Your task to perform on an android device: Open Tripadvisor app & find the attraction place DLF Cyberhub
Image 0: 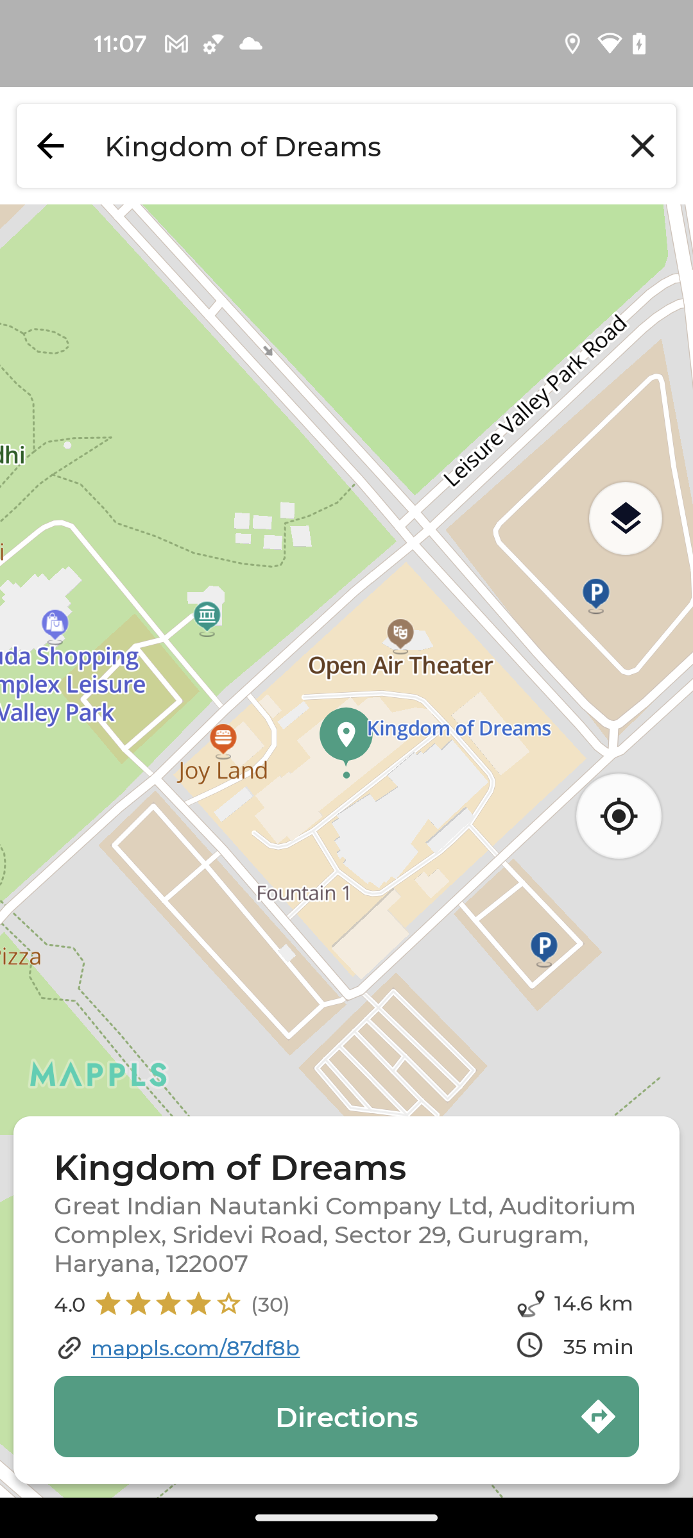
open the Tripadvisor app
Step 0: open app "Tripadvisor"
Image 1: 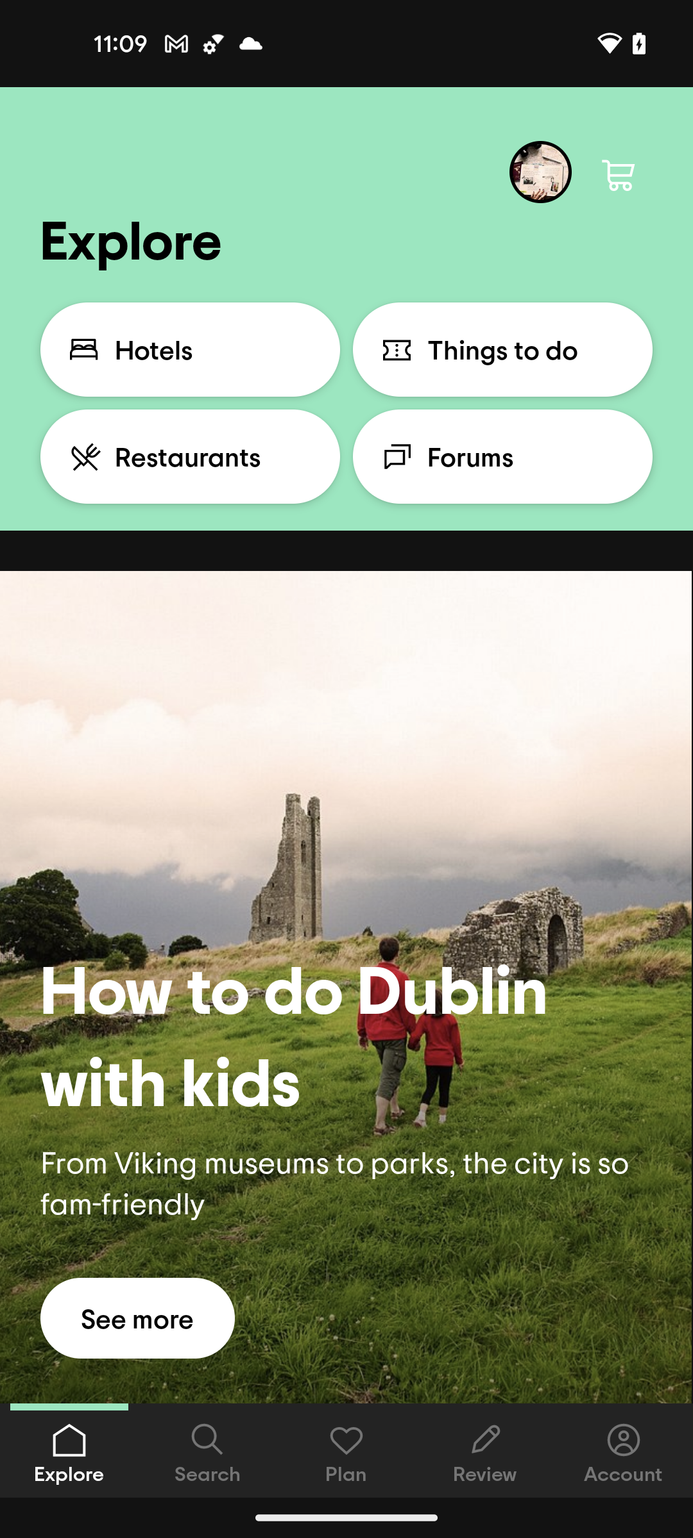
click on the search icon at the bottom of the screen
Step 1: click (208, 1450)
Image 2: 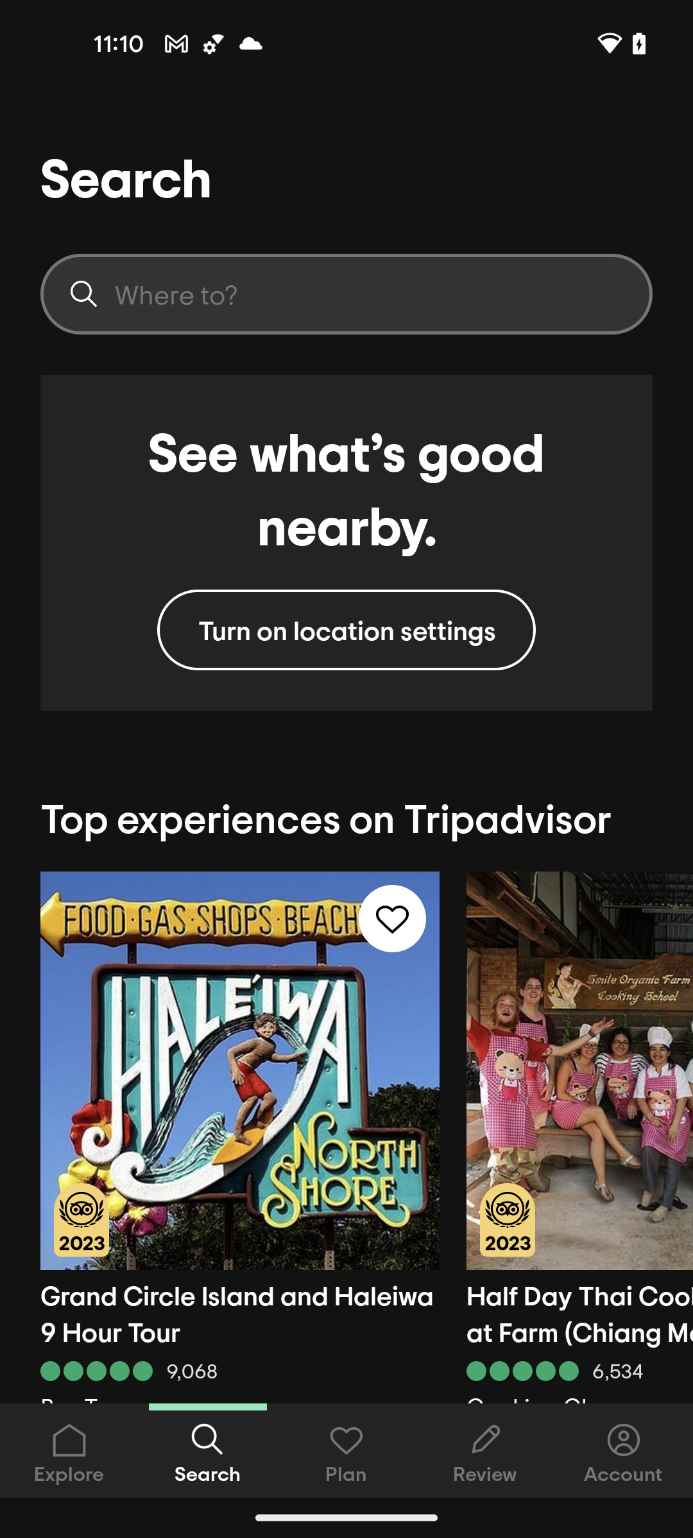
click on the search bar at the top of the screen
Step 2: click (380, 294)
Image 3: 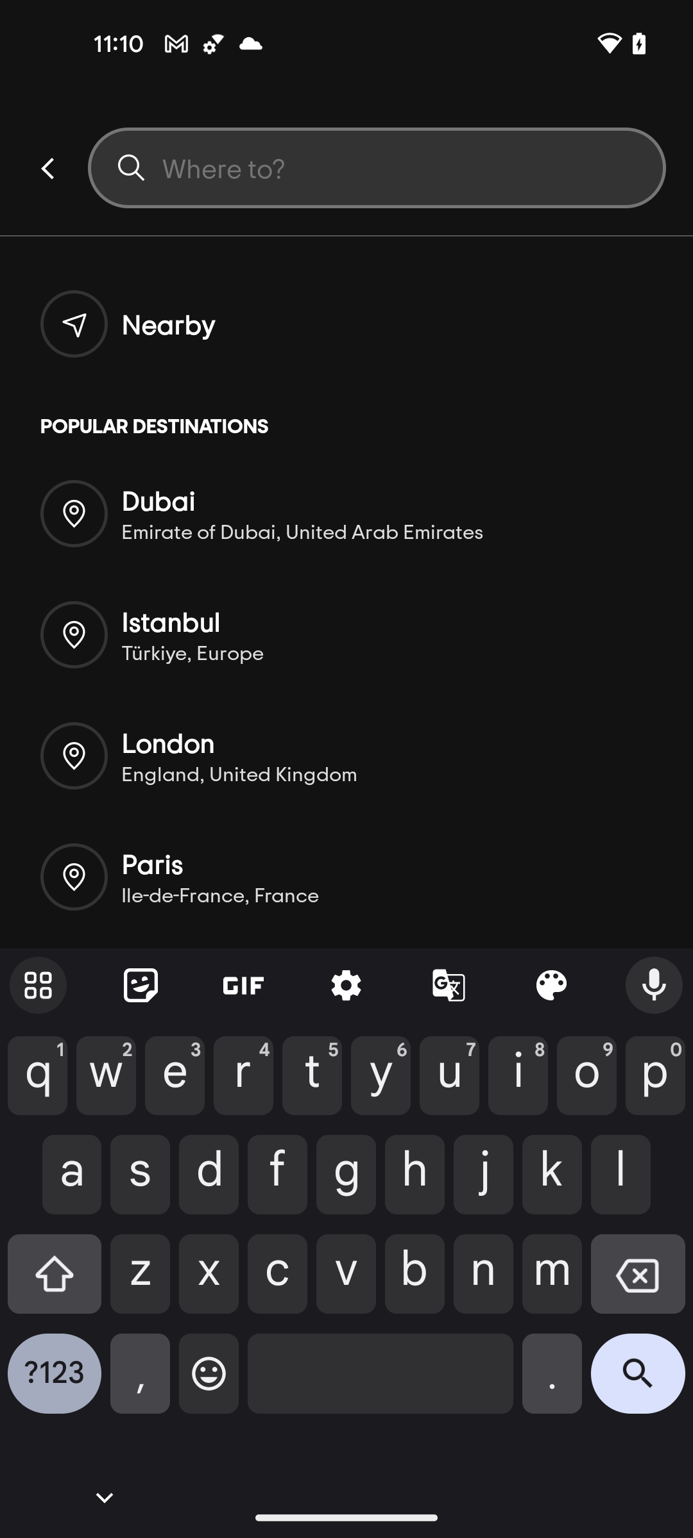
enter the place name DLF Cyberhub
Step 3: type "DLF Cyberhub"
Image 4: 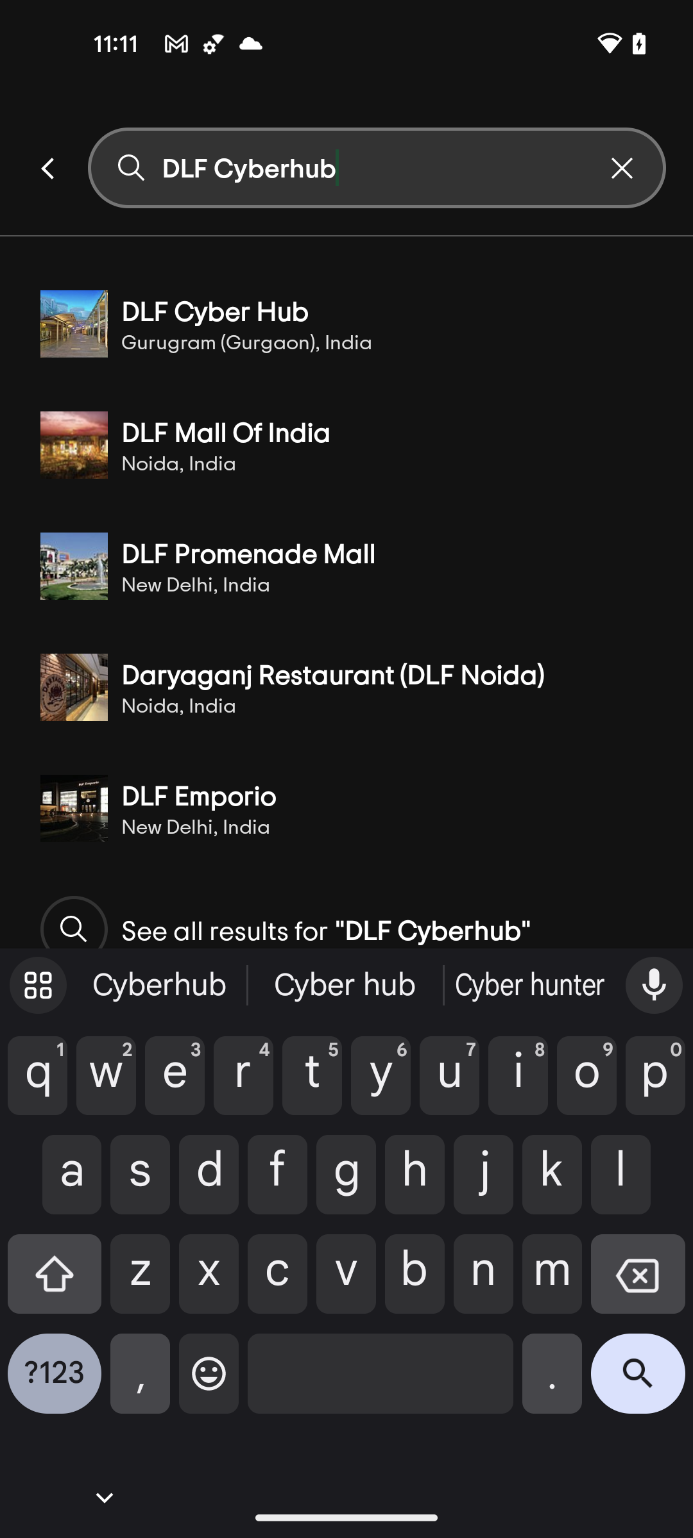
select the first place from the suggestions
Step 4: click (353, 311)
Image 5: 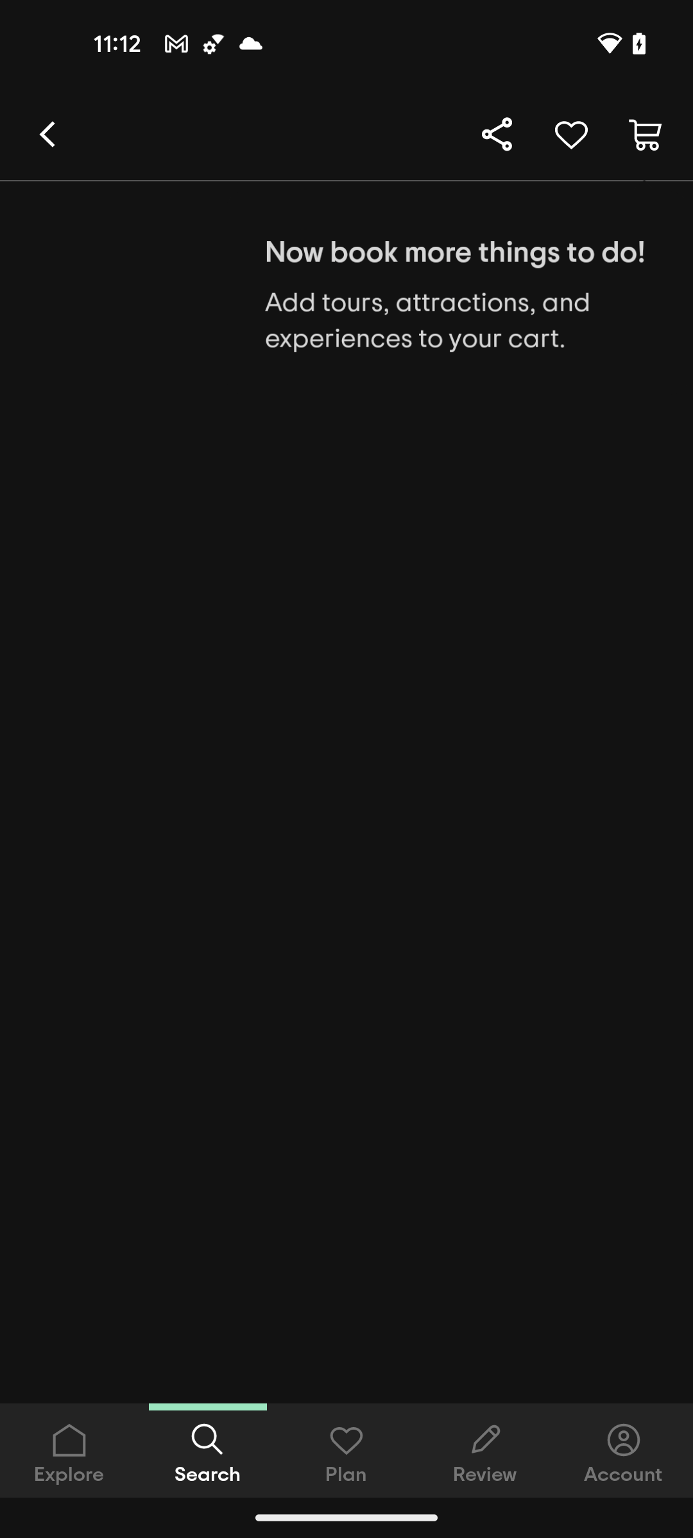
select the first place from the suggestions
Step 5: wait